Your task to perform on an android device: I would like to change the book's theme so that I may read it in a different way on the Google Play Books & Audiobooks app.
Image 0: 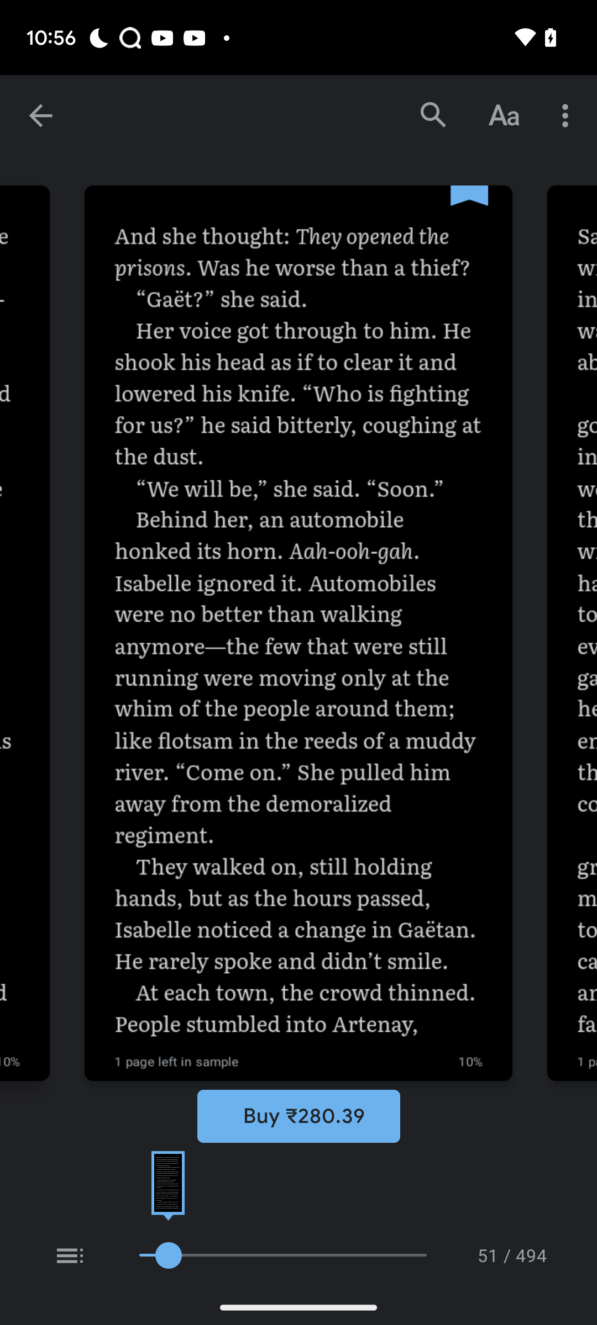
Click on Aa icon at the top of the screen
Step 0: click (504, 115)
Image 1: 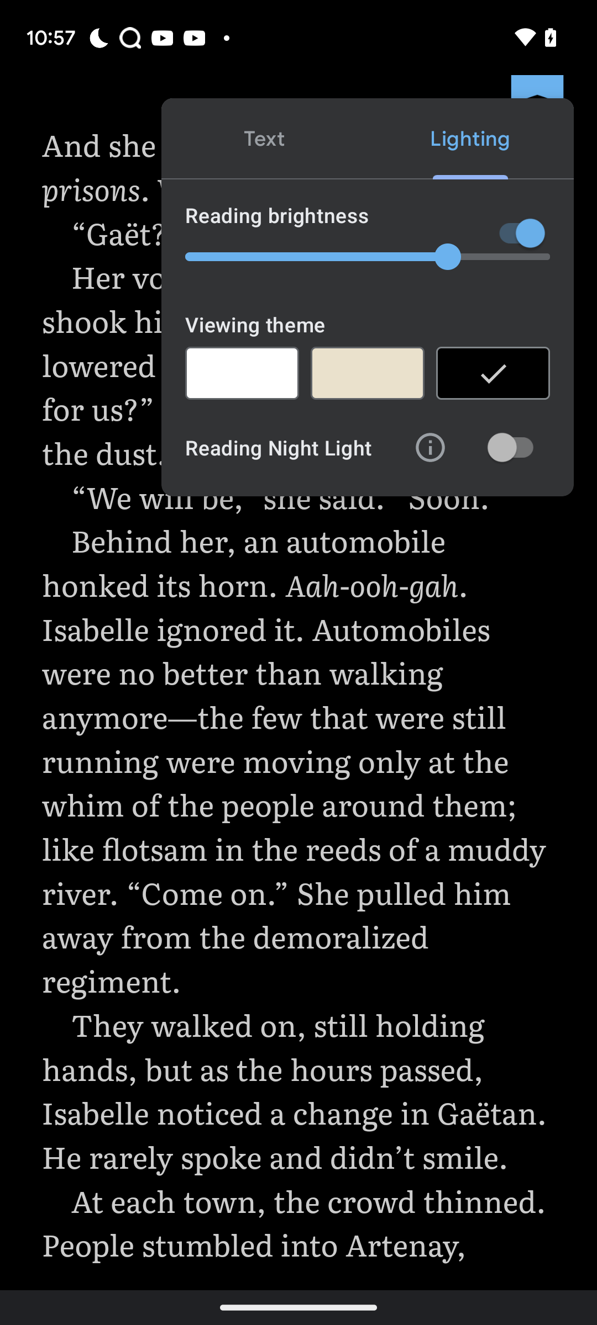
select the first theme option
Step 1: click (242, 373)